Your task to perform on an android device: Review the progress of current learning.
Image 0: 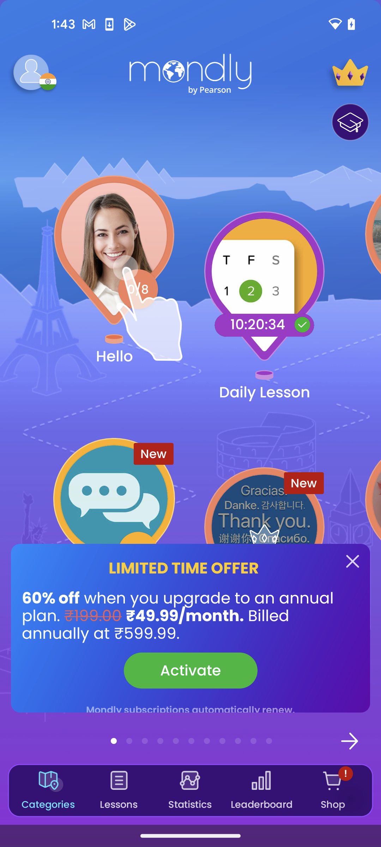
Click on Statistics option
Step 0: click (189, 780)